Your task to perform on an android device: I've used the SideChef app for a while and have tried a lot of dishes, but I miss the most recent updates, so I want to enable notifications for new recipes.
Image 0: 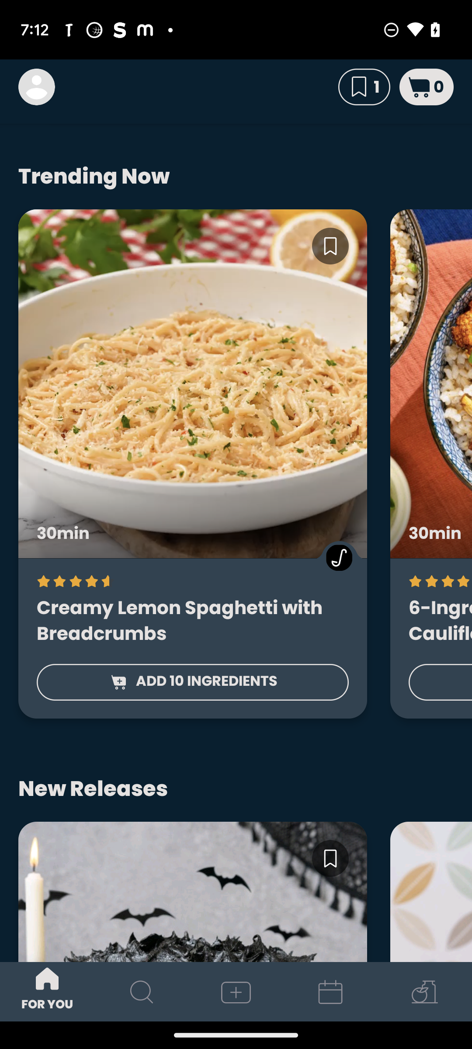
Click on the profile icon at the top left of the screen
Step 0: click (32, 87)
Image 1: 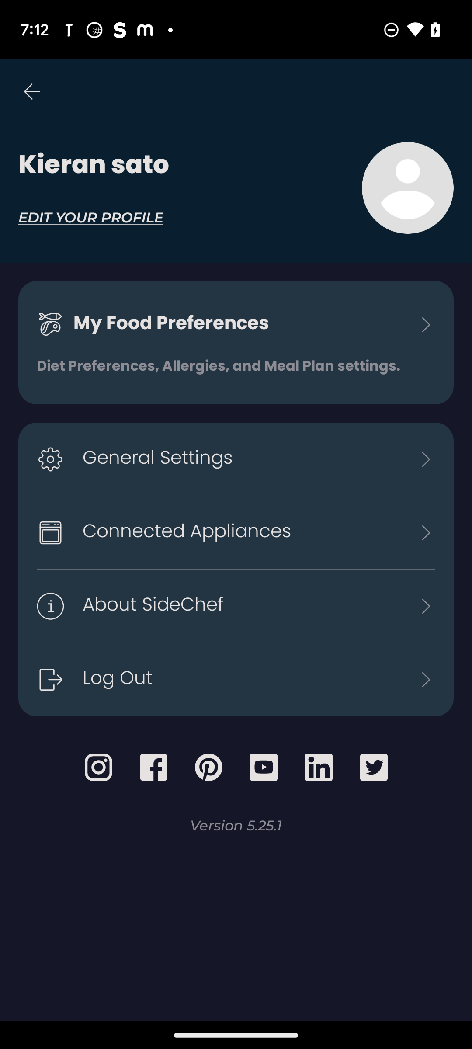
Click on the general settings option
Step 1: click (240, 459)
Image 2: 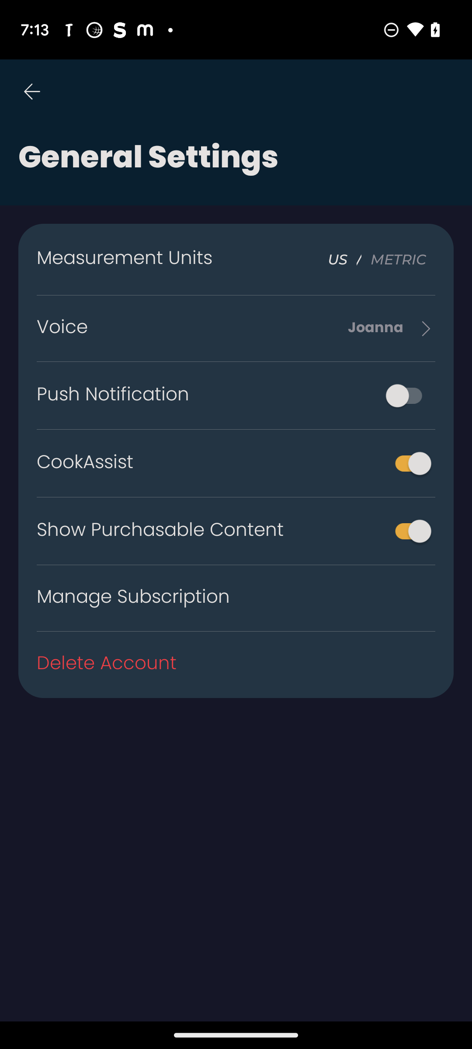
Click on the push notification toggle
Step 2: click (408, 396)